Your task to perform on an android device: Open Grubhub app and search for Razzis Pizzeria, gluten free restaurant
Image 0: 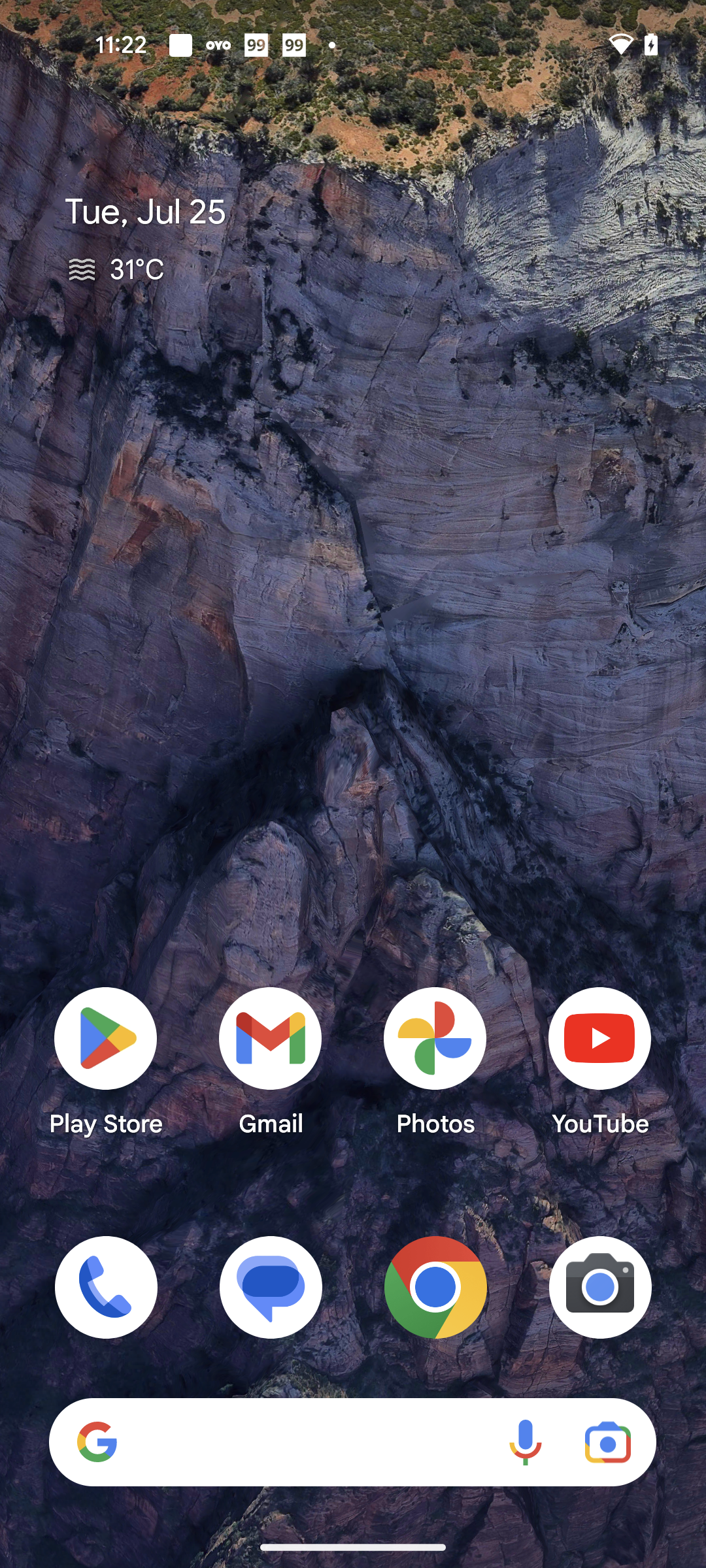
Open Grubhub app
Step 0: open app "Grubhub"
Image 1: 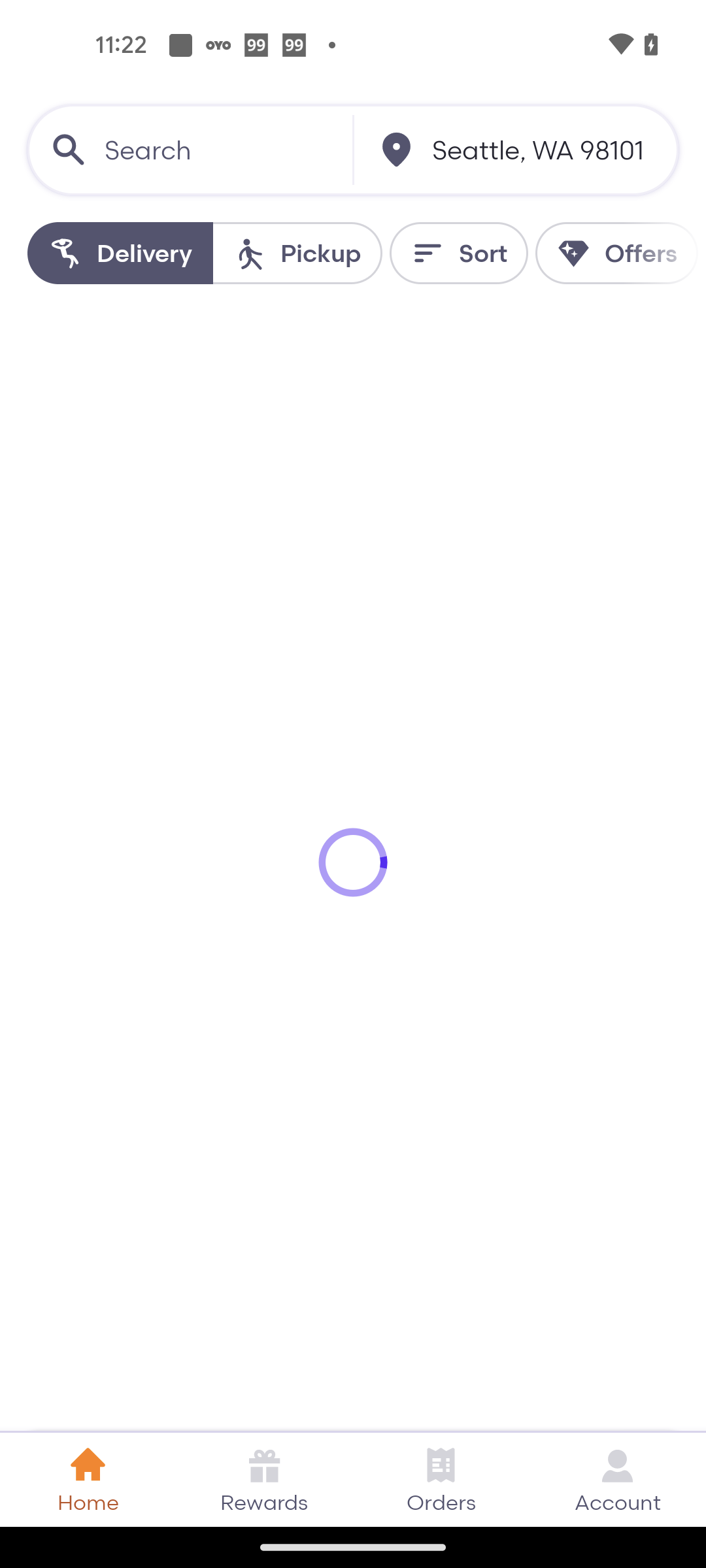
Open Grubhub app
Step 1: wait
Image 3: 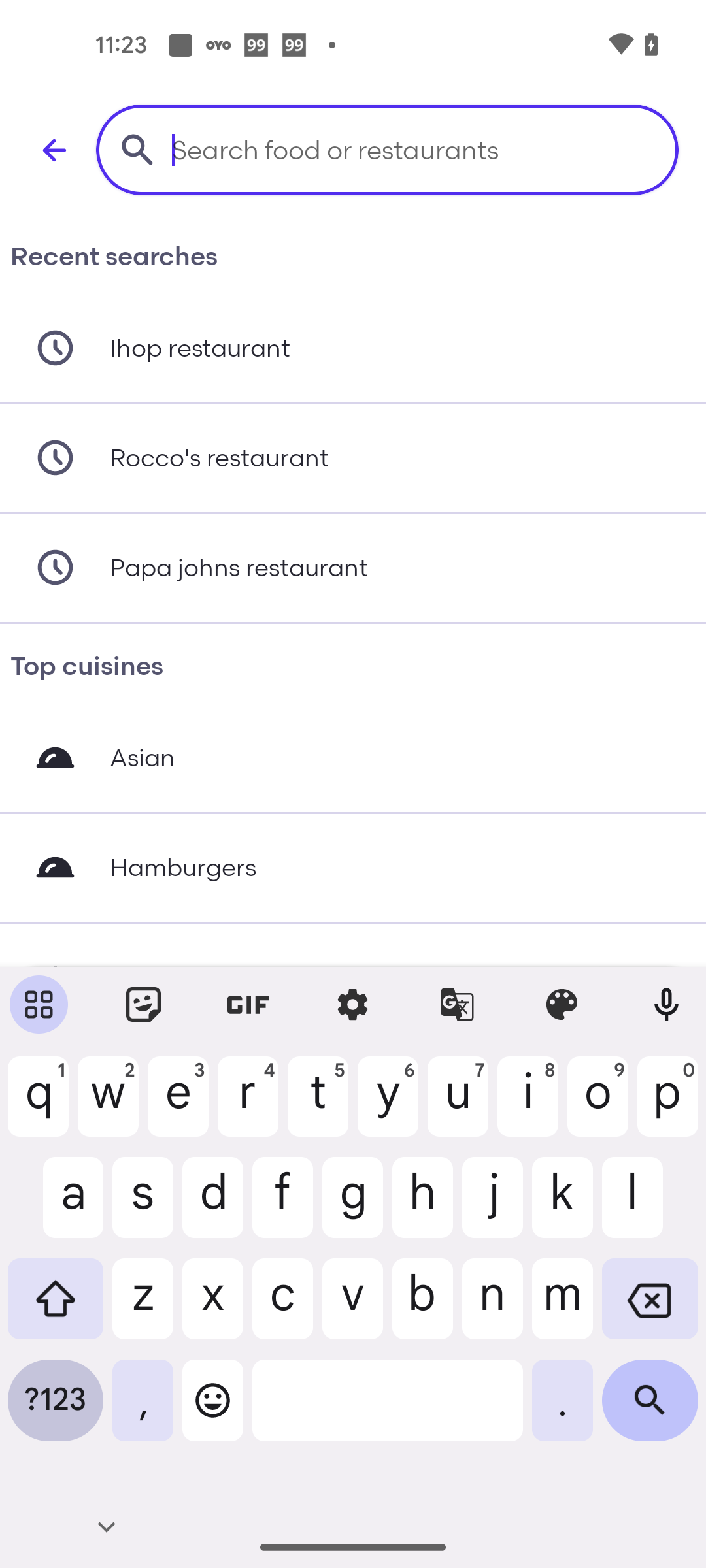
search for Razzis Pizzeria, gluten free restaurant
Step 3: type "Razzis Pizzeria restaurant"
Image 4: 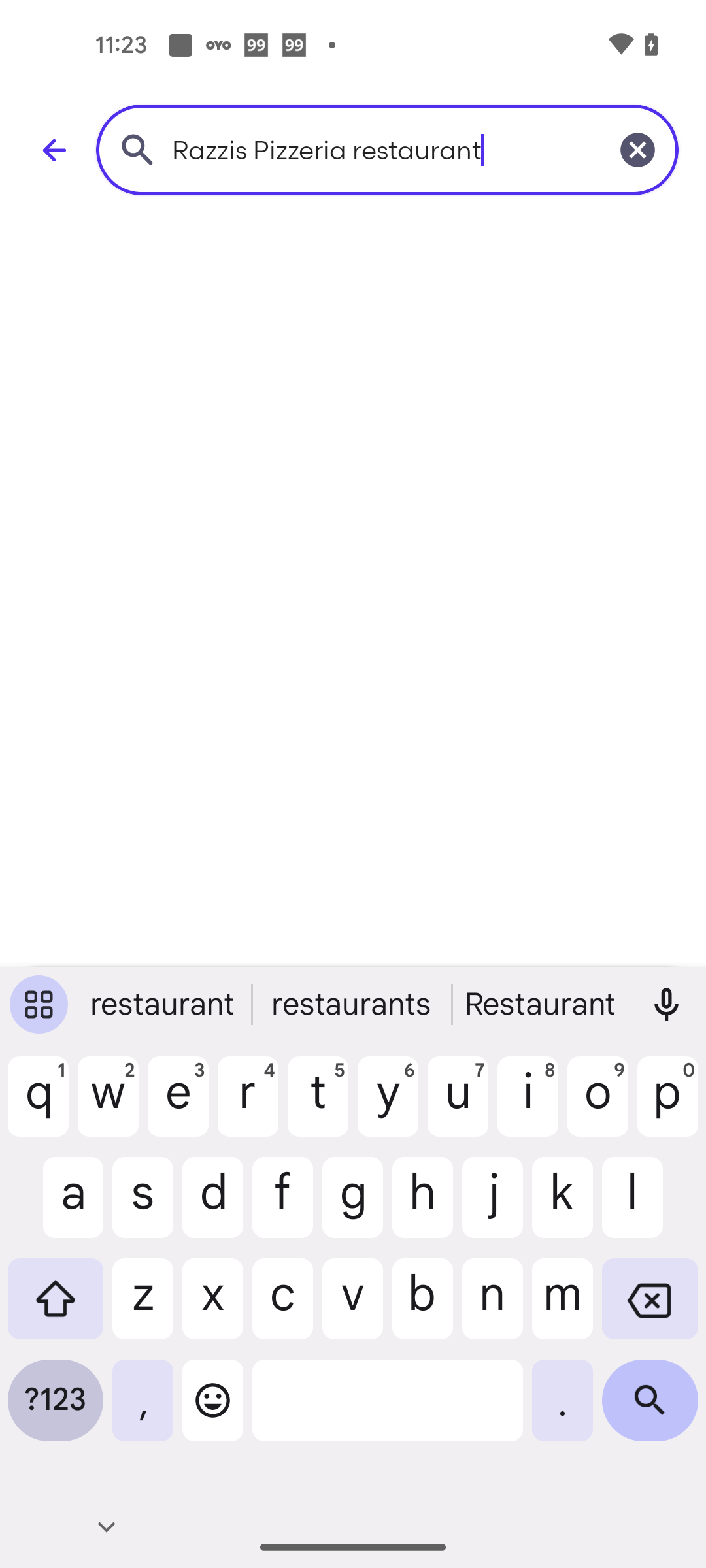
Click on the Search icon at the bottom right corner of the screen
Step 4: click (650, 1410)
Image 5: 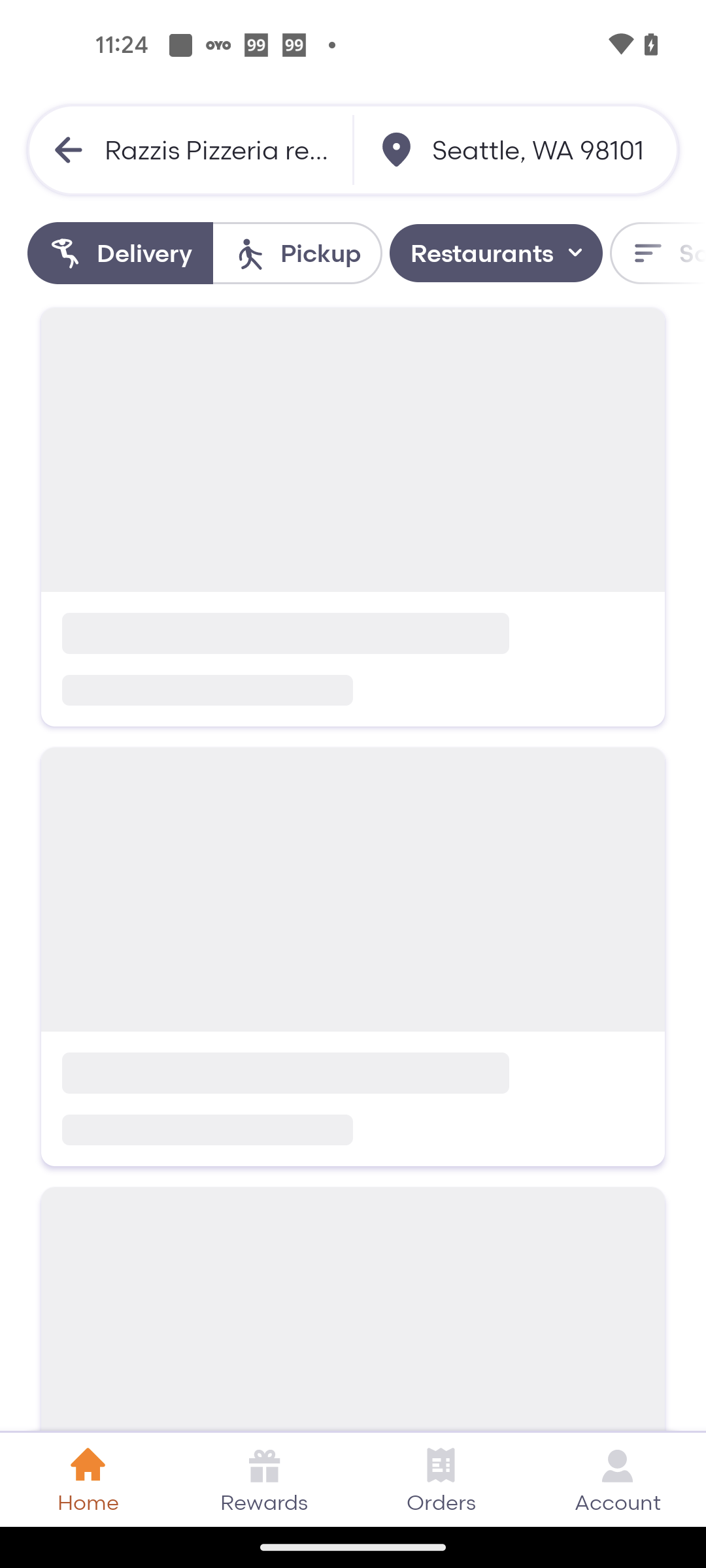
Click on the Search icon at the bottom right corner of the screen
Step 5: wait